Your task to perform on an android device: I needed an app to track my health goals, so a friend recommended the finest activity tracking program Google Fit, which I want to set up and log into.
Image 0: 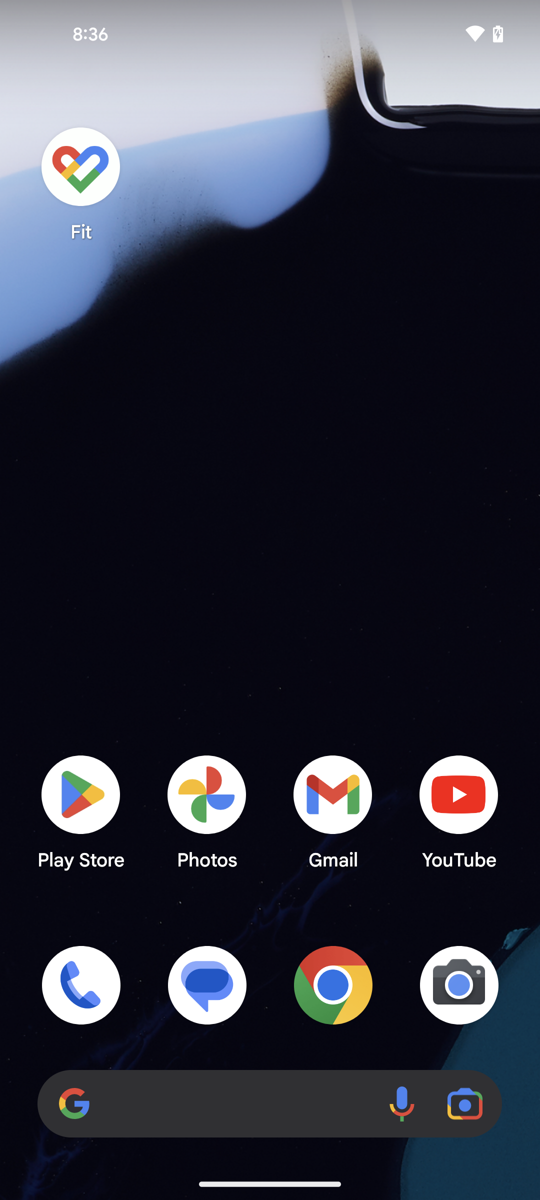
open the Fit app
Step 0: open app "Fit"
Image 2: 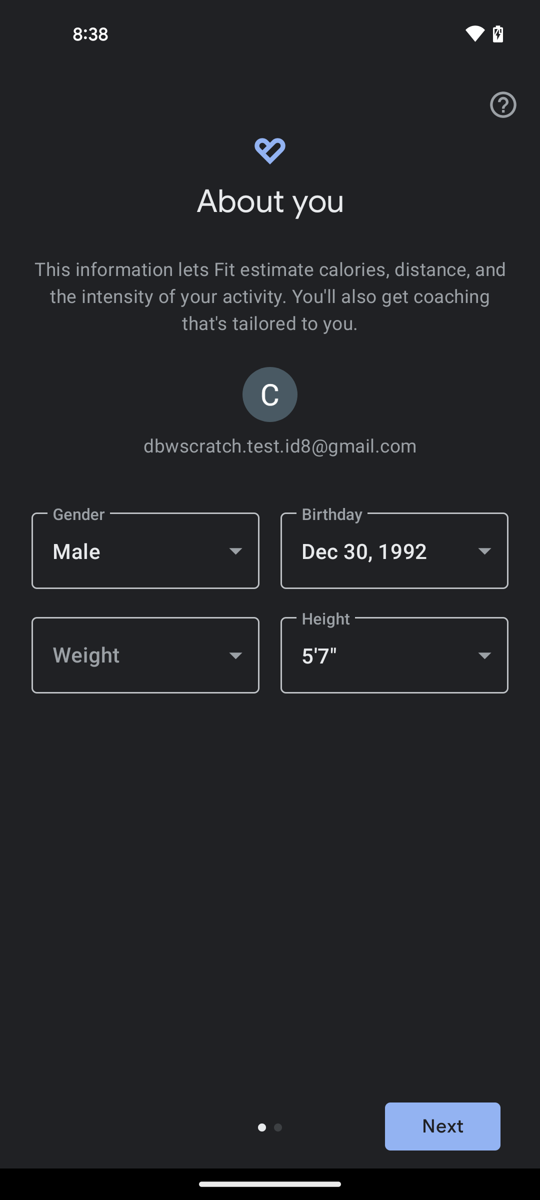
click on the weight drop down section
Step 2: click (145, 655)
Image 3: 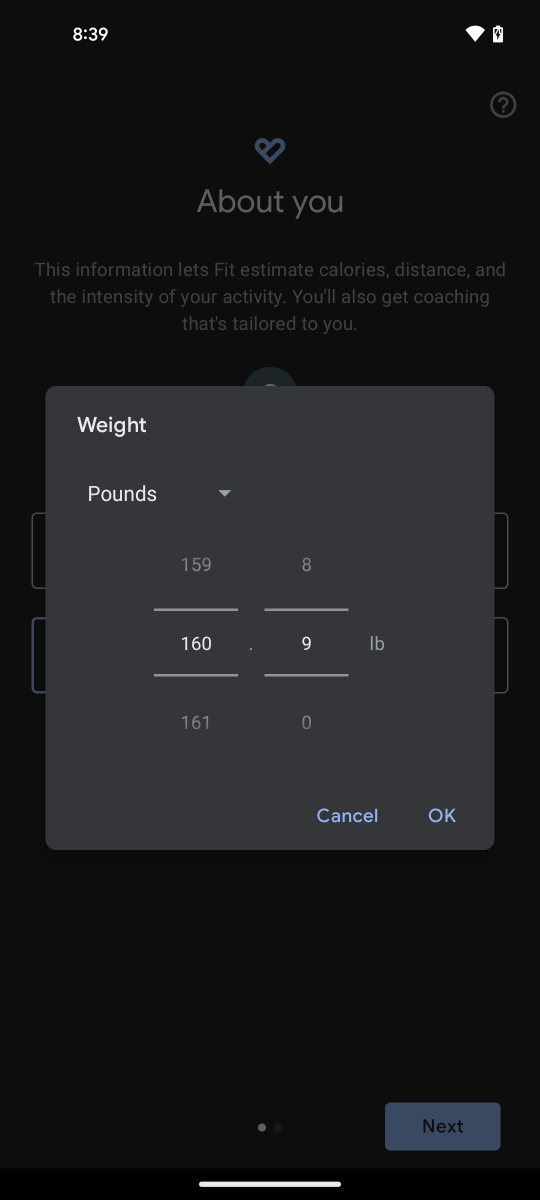
click on OK
Step 3: click (442, 816)
Image 4: 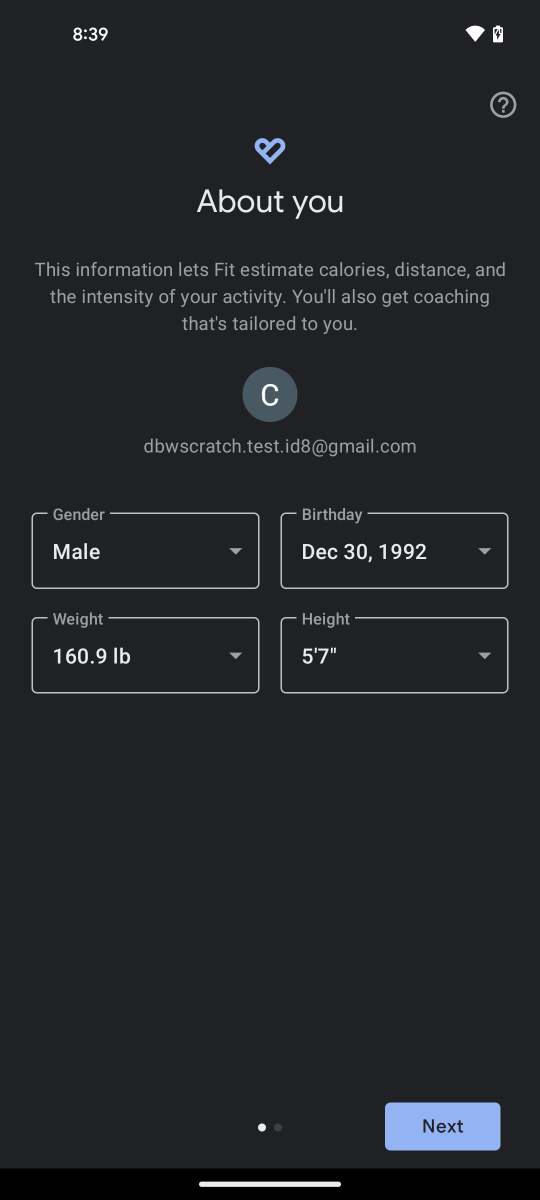
click on the Next button
Step 4: click (442, 1126)
Image 5: 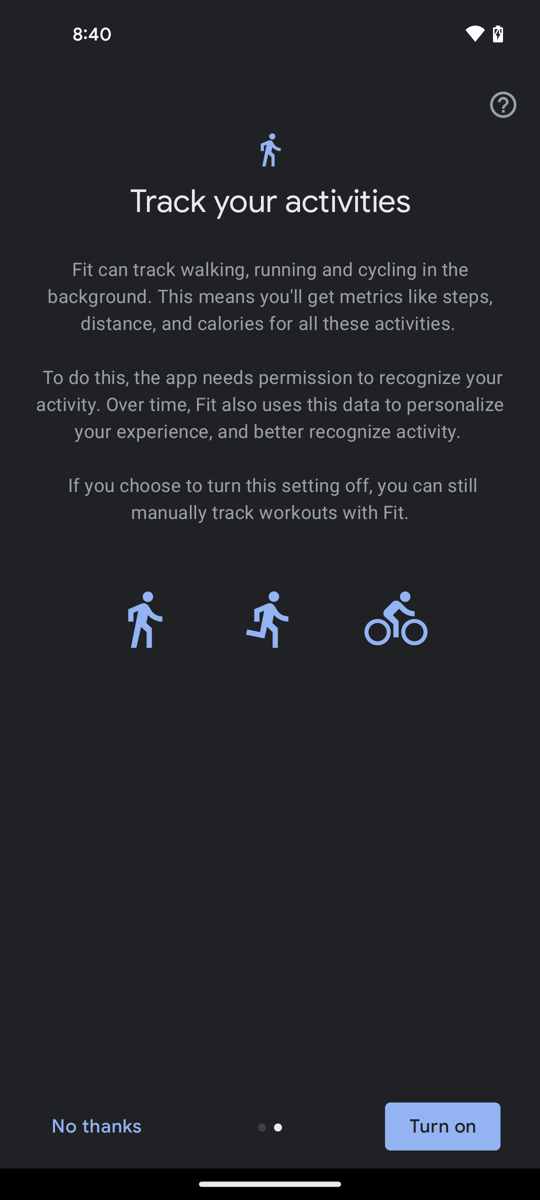
click on the Turn on button
Step 5: click (442, 1126)
Image 6: 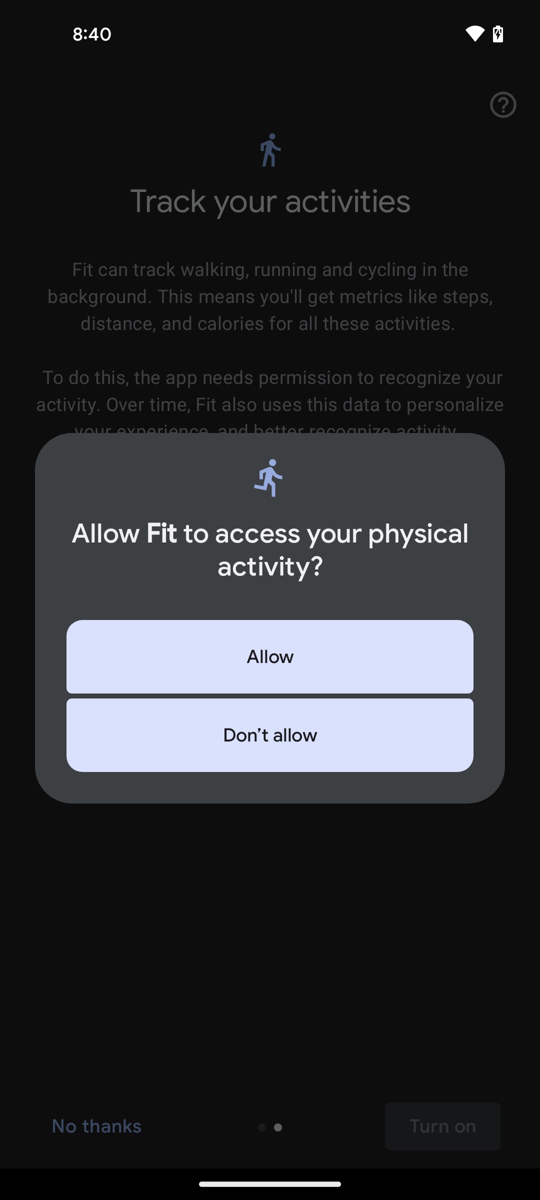
click on Allow option
Step 6: click (270, 656)